Your task to perform on an android device: Track the status of the train from Bern to Berlin Hbf. On August 17,
Image 0: 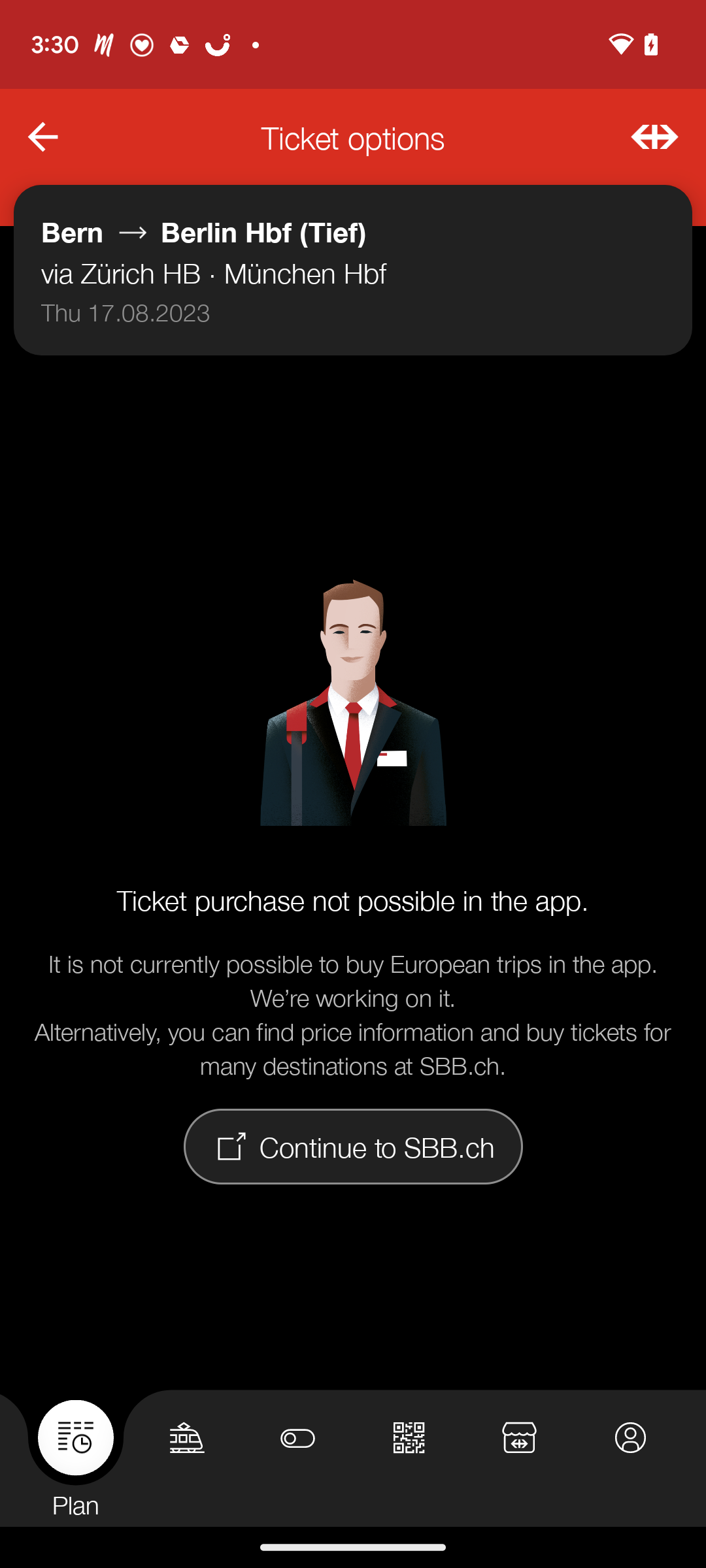
Go back
Step 0: press back button
Image 1: 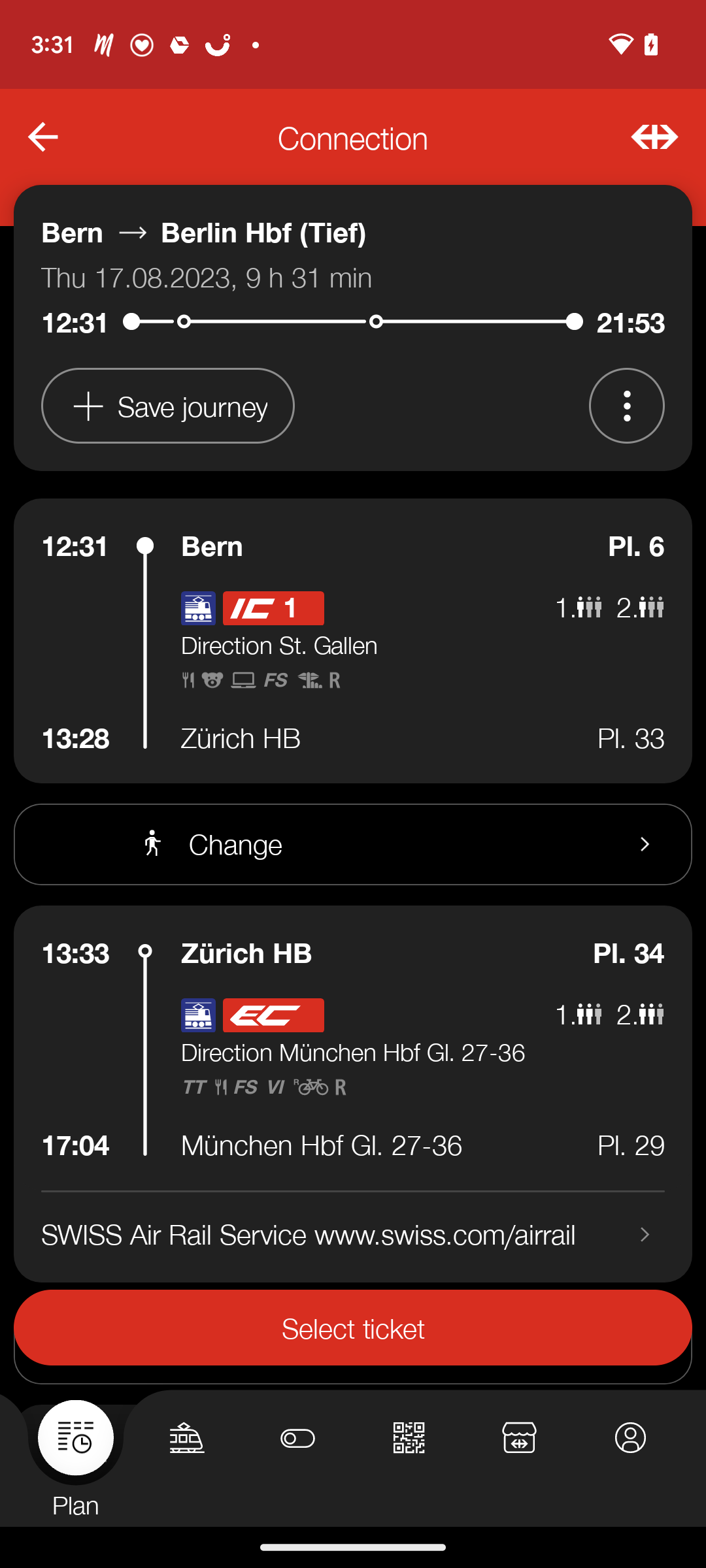
Click on the first tab to view its information.
Step 1: click (380, 545)
Image 2: 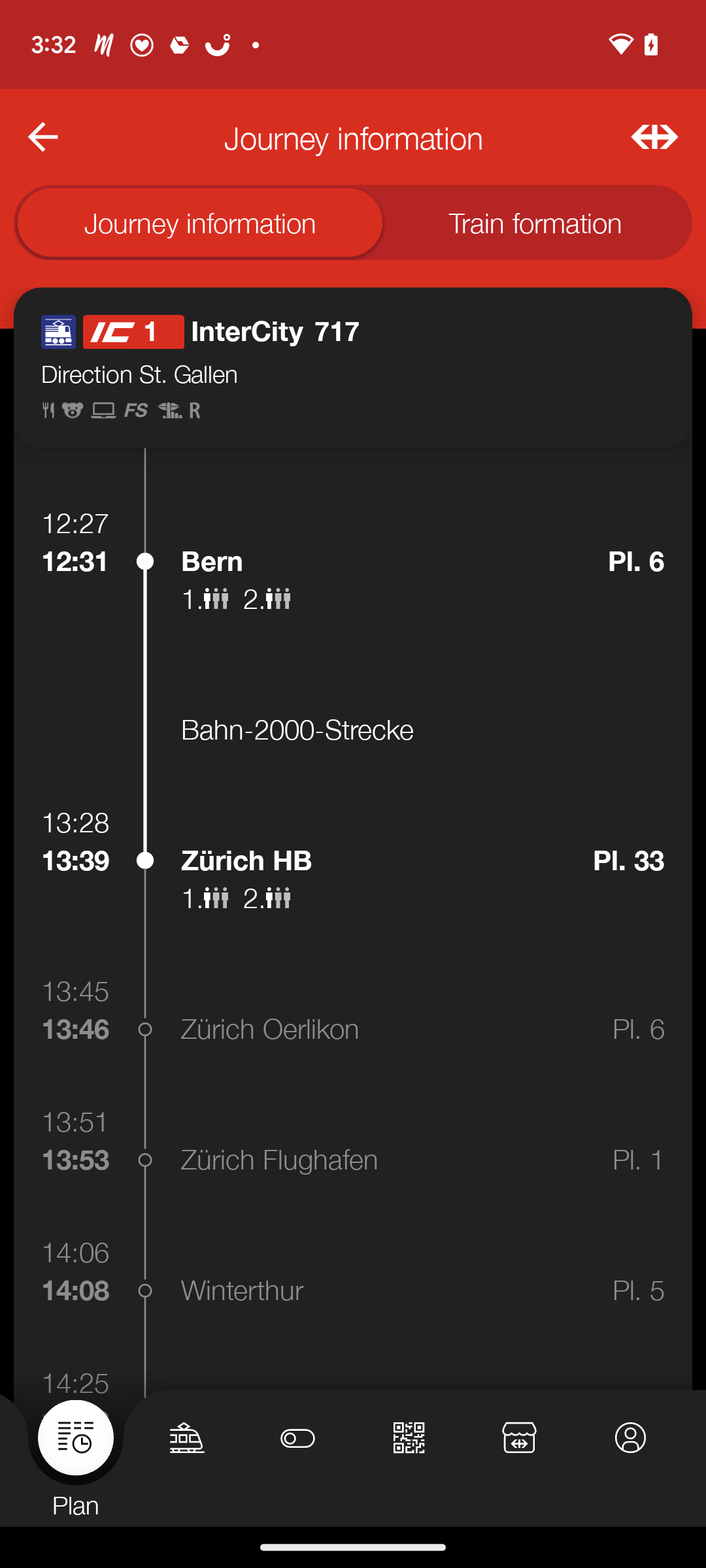
scroll up
Step 2: scroll down
Image 3: 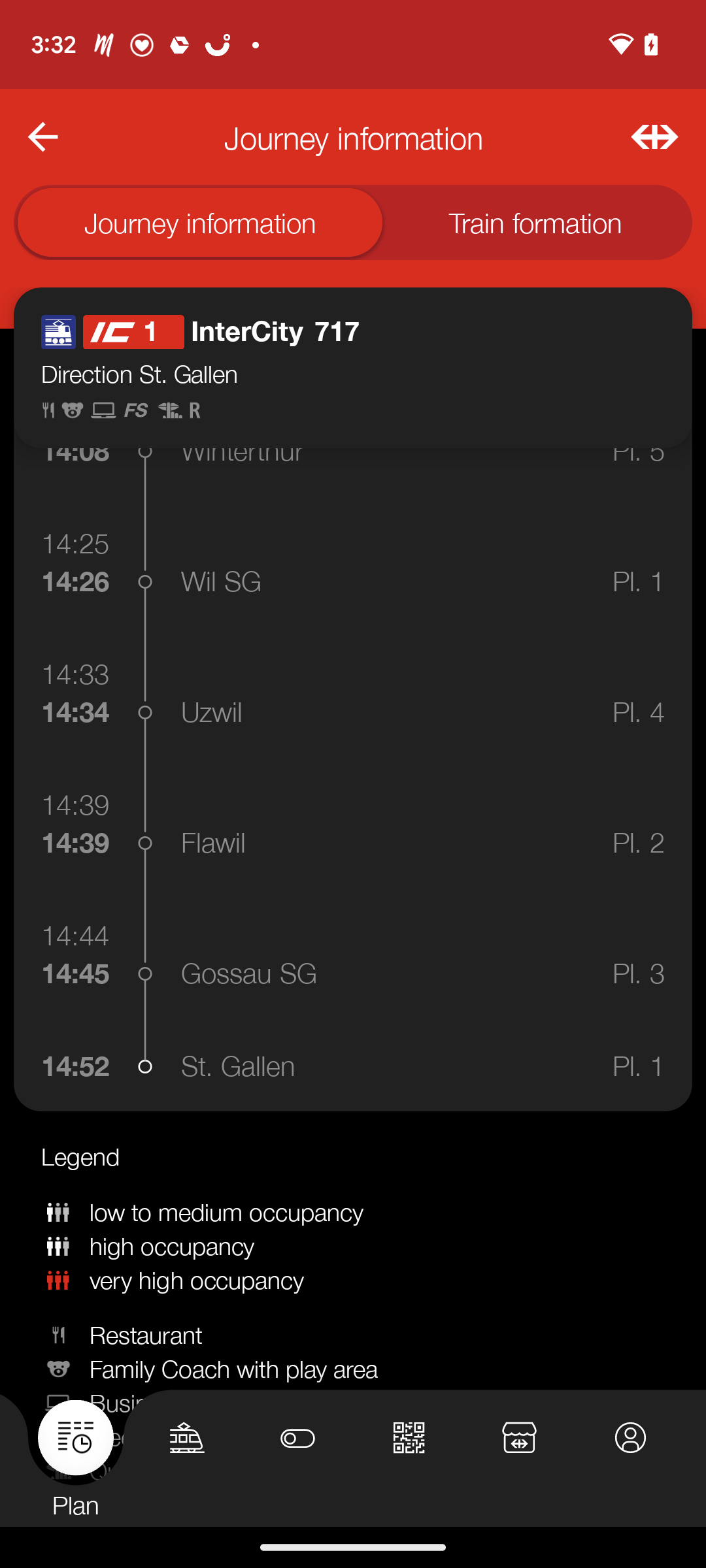
Go back to the previous screen
Step 3: press back button
Image 4: 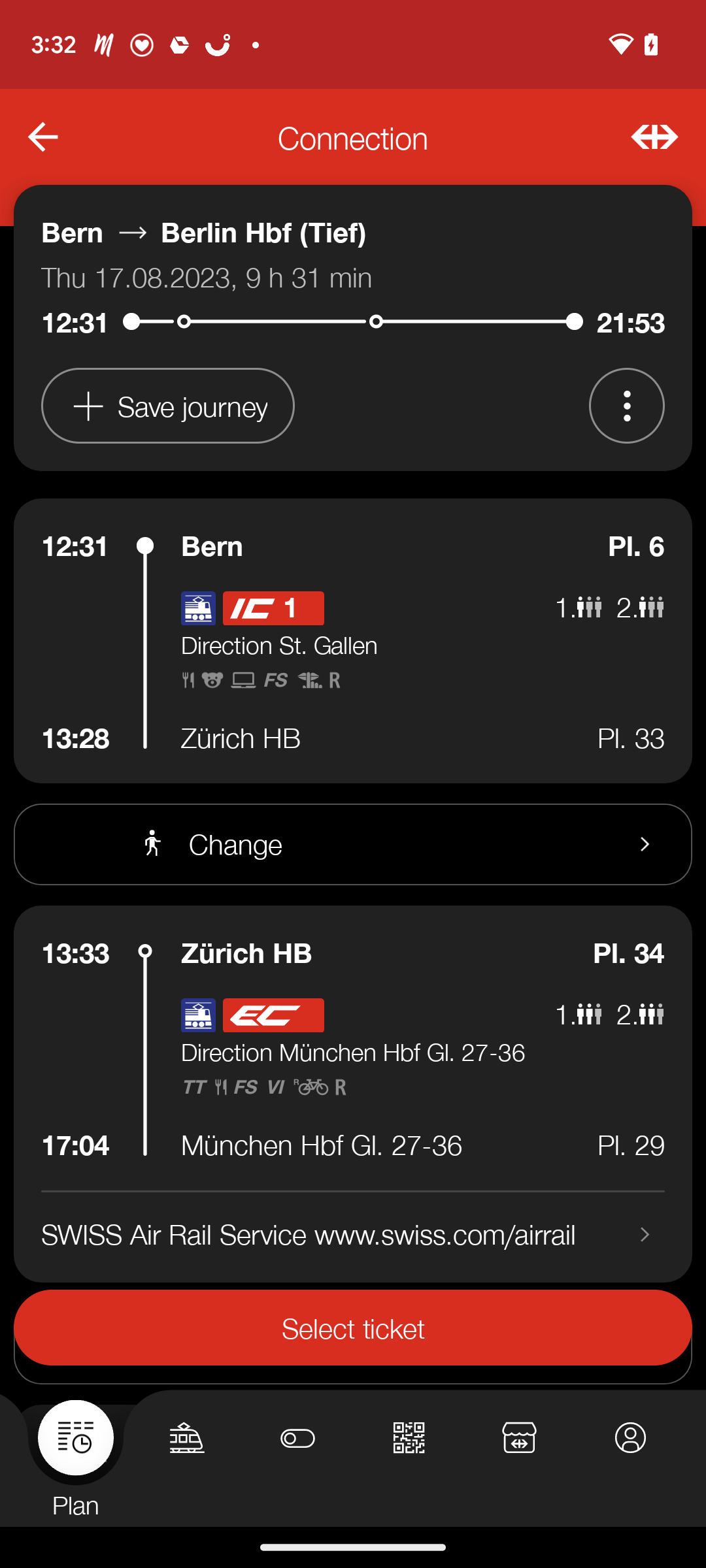
click on the Second tab
Step 4: click (352, 1047)
Image 5: 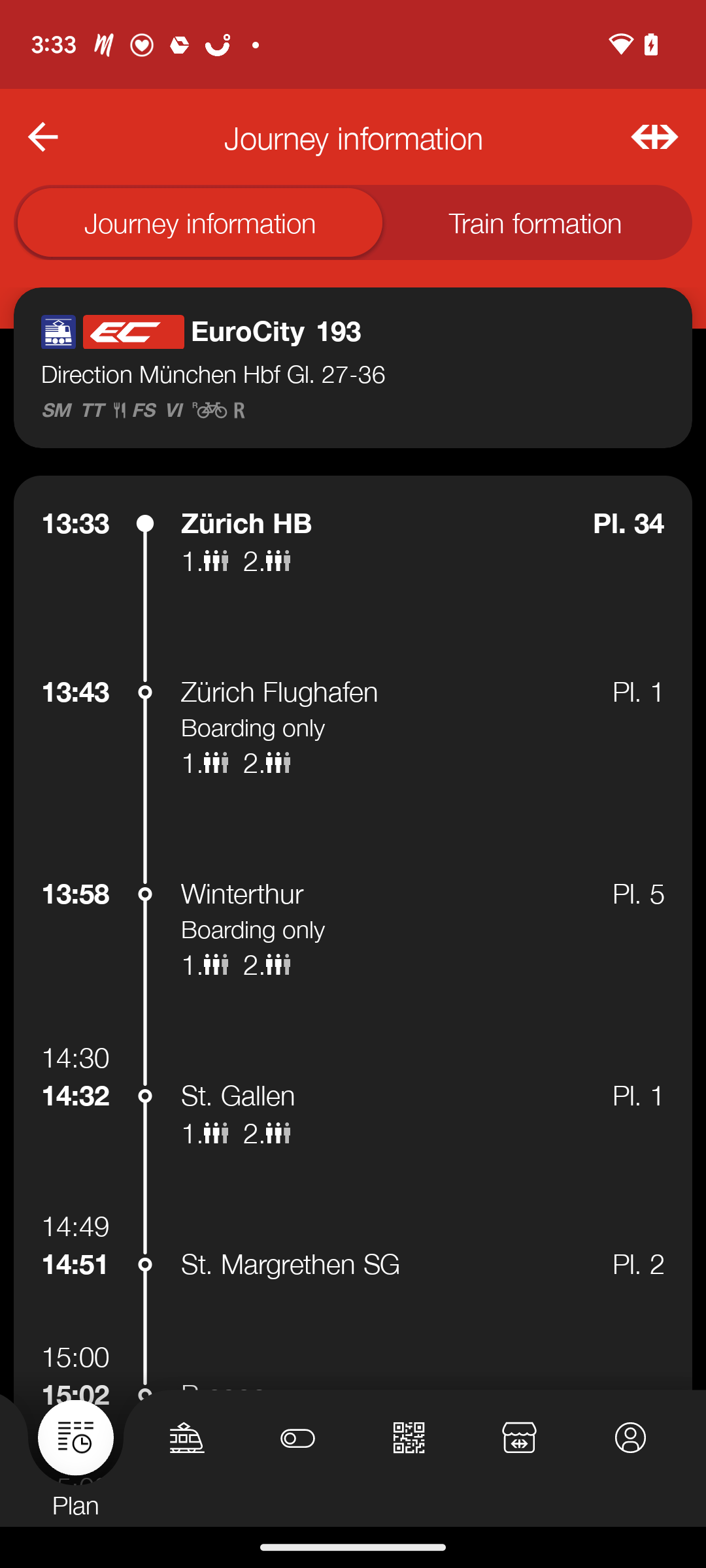
Scroll up
Step 5: scroll down
Image 6: 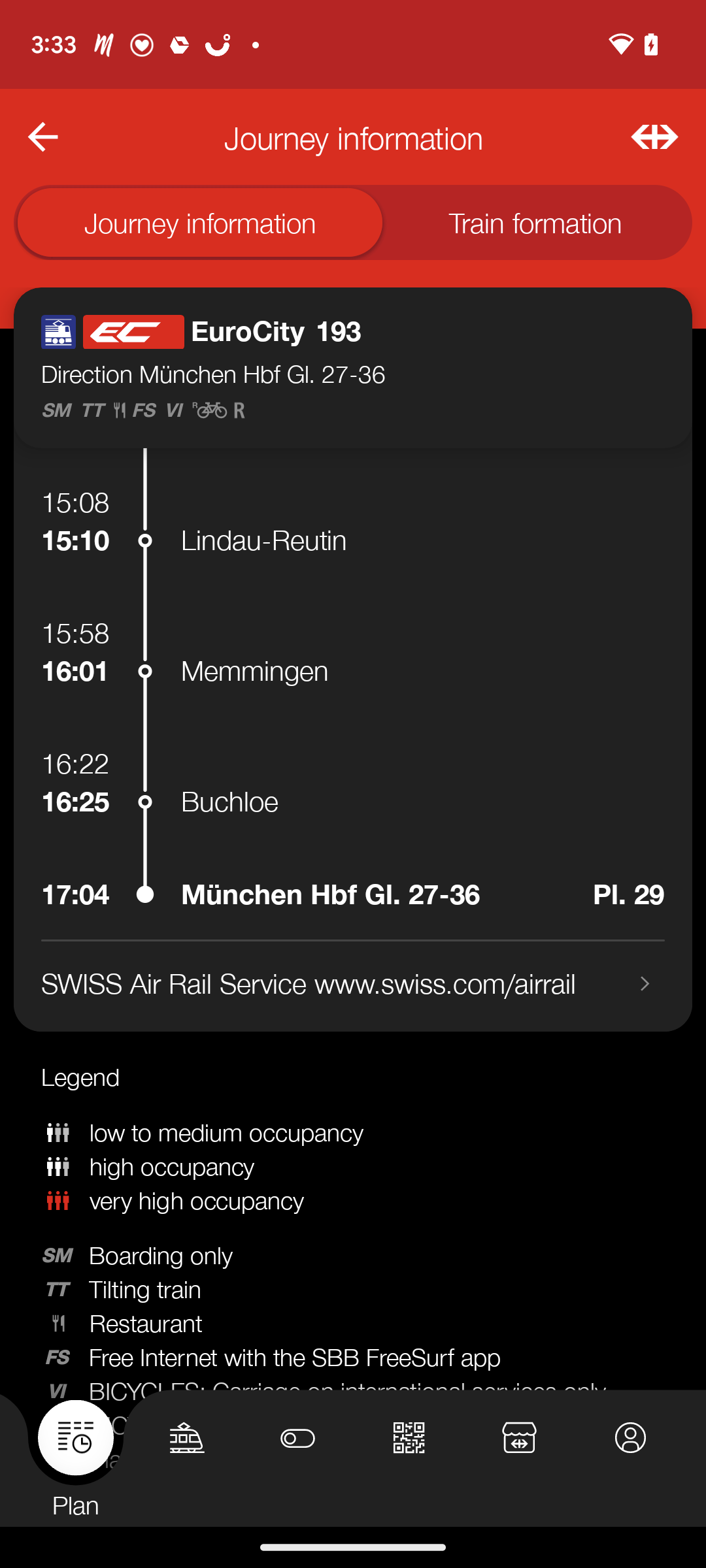
Go back to the previous screen
Step 6: press back button
Image 7: 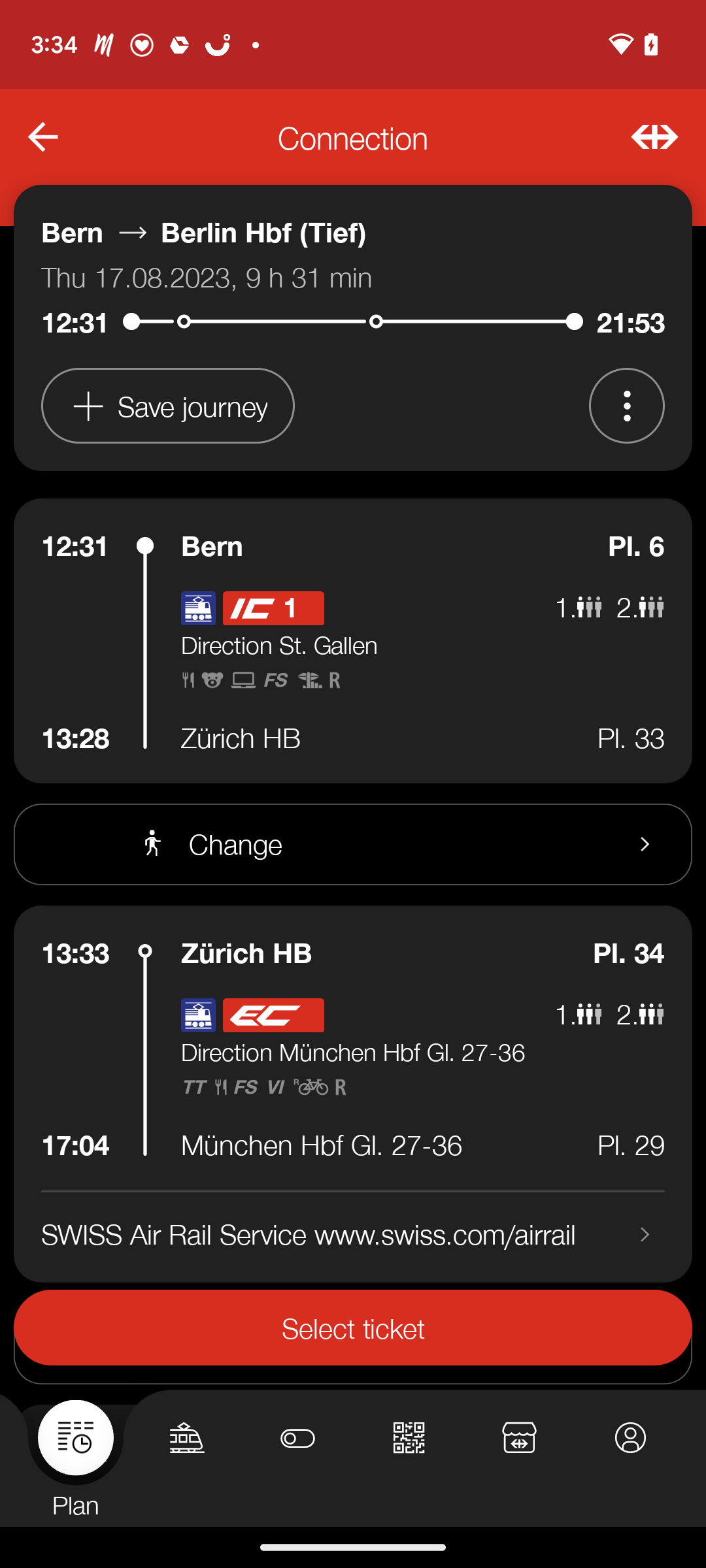
Scroll Up
Step 7: scroll down
Image 8: 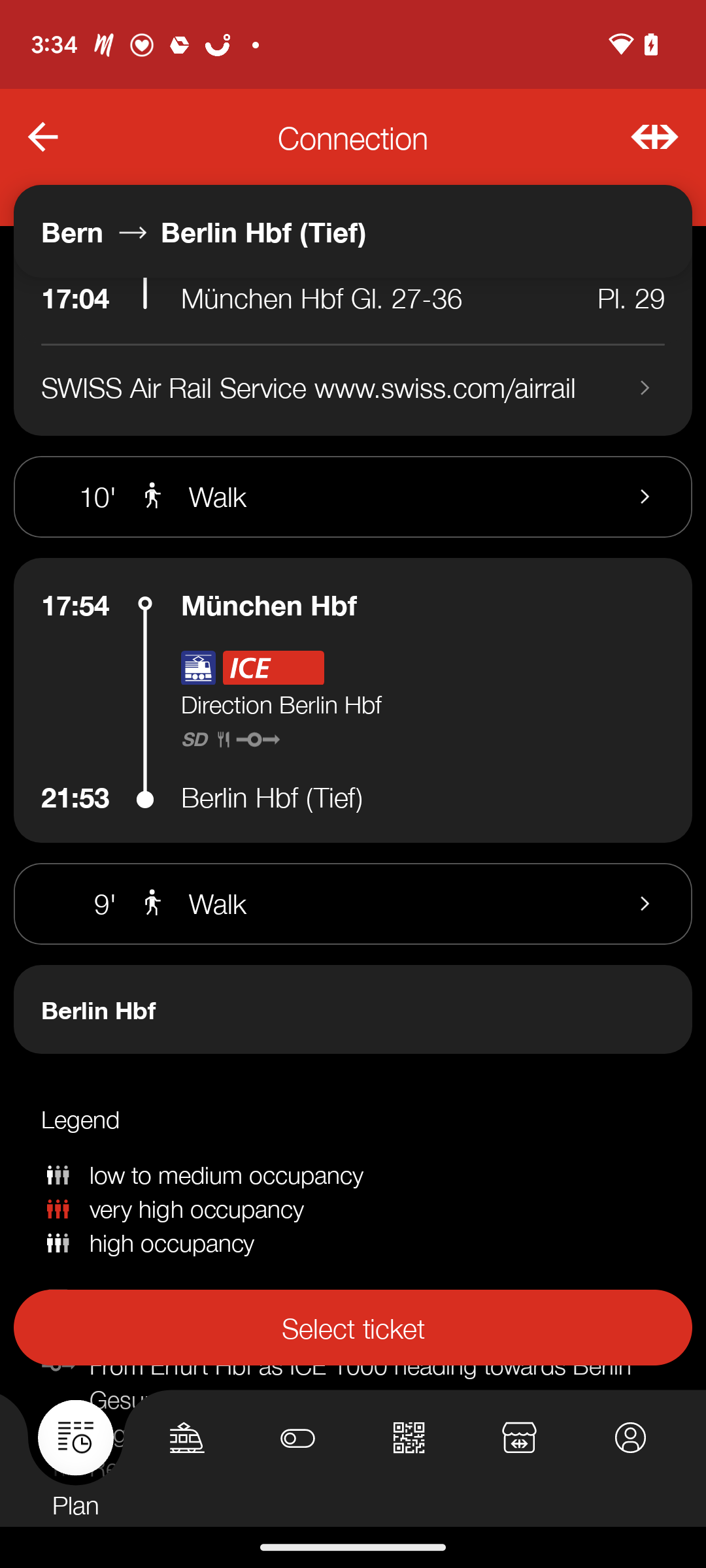
Click on the Tab presented on the screen
Step 8: click (352, 700)